Your task to perform on an android device: Three broken cheese lasagna is really delicious, therefore I give it a 5-star rating.
Image 0: 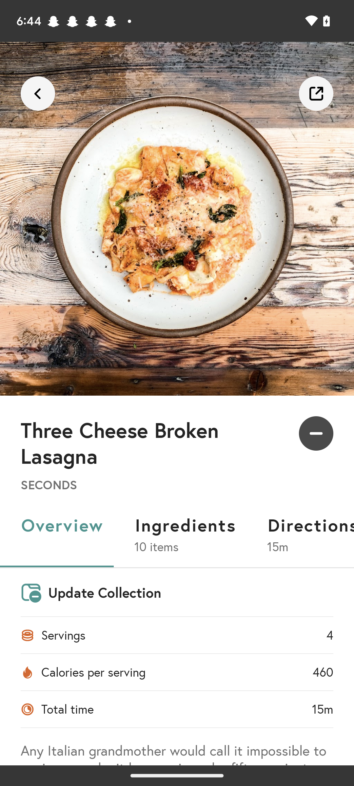
Swipe up to view the rating section
Step 0: scroll down
Image 2: 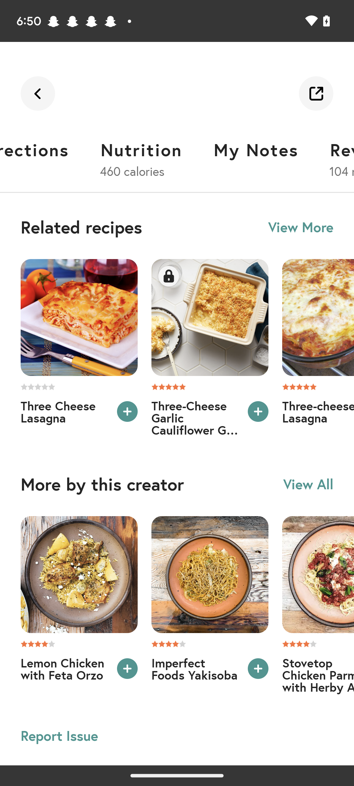
Swipe the tab towards the right side
Step 2: scroll right
Image 3: 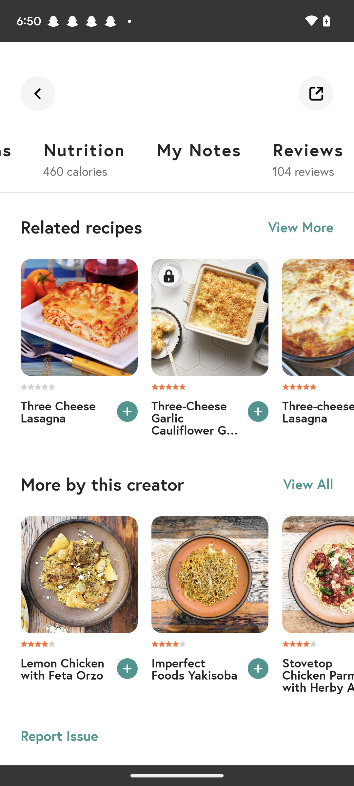
Click on the reviews tab
Step 3: click (308, 149)
Image 4: 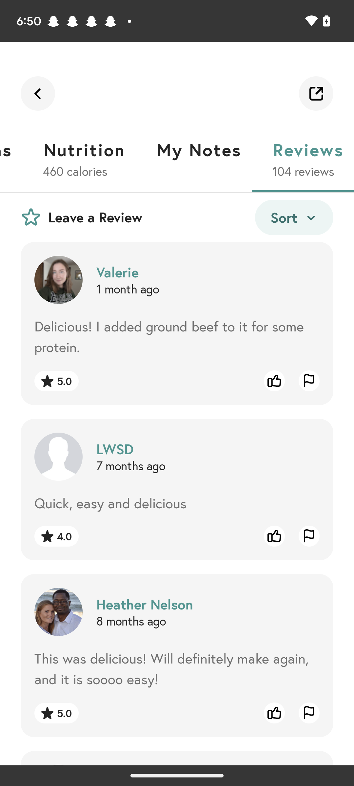
Click on the star icon at the top of the screen
Step 4: click (31, 217)
Image 5: 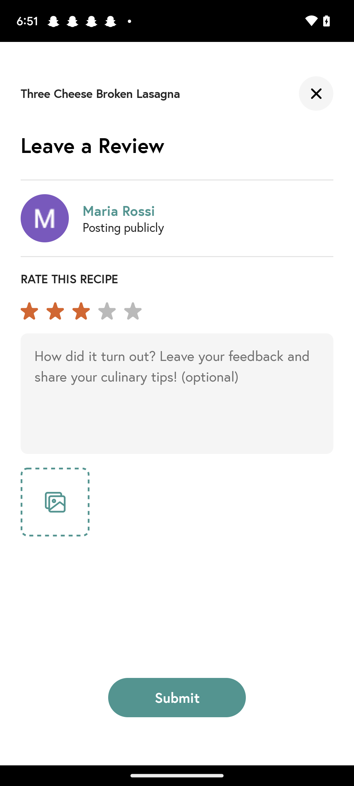
Click on the fifth star
Step 5: click (133, 311)
Image 6: 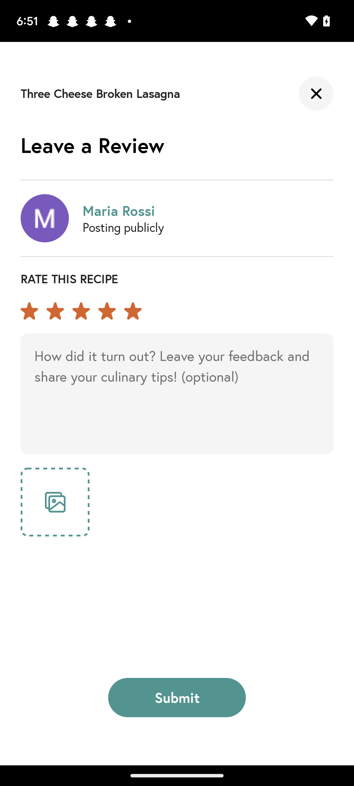
Click on the submit button at the bottom of the screen
Step 6: click (177, 697)
Image 7: 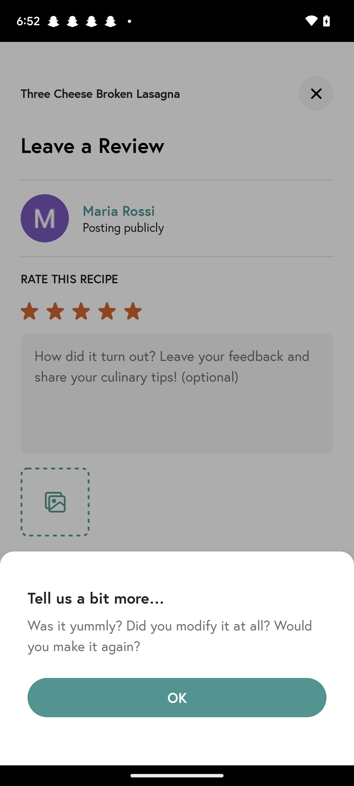
Click on the submit button at the bottom of the screen
Step 7: wait